Your task to perform on an android device: Compare the various aspects of Badminton Shoes BS 530 with other types of shoes 
Image 0: 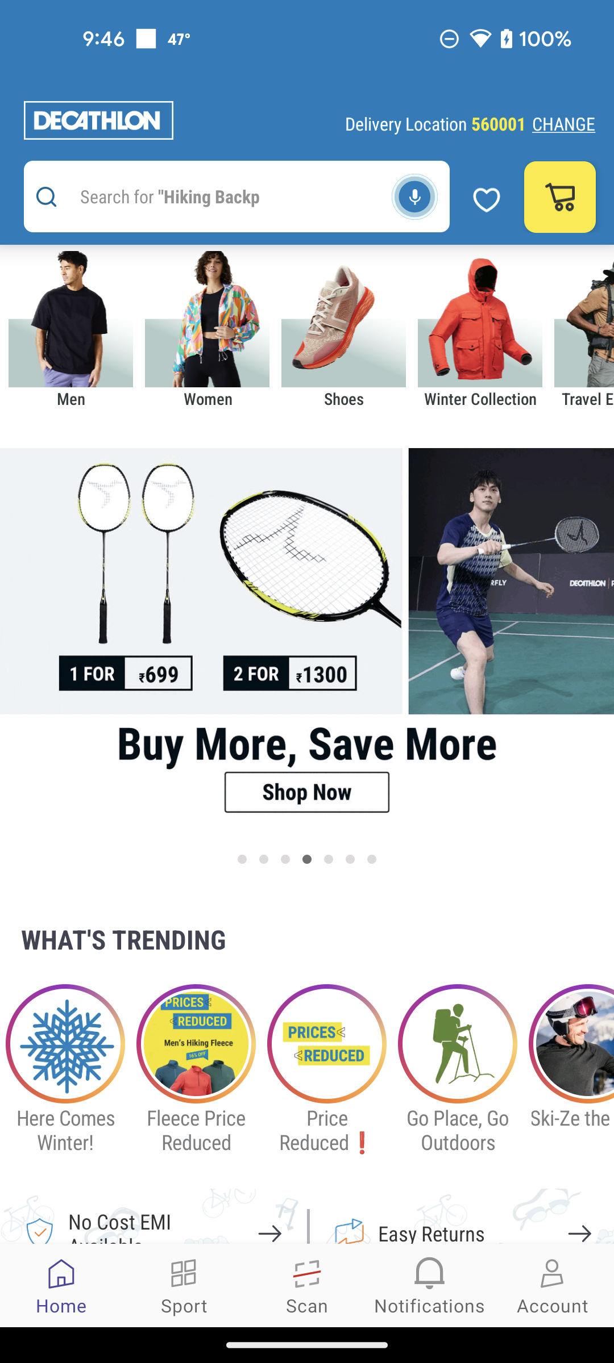
Compare the various aspects of Badminton Shoes BS 530 with other types of shoes 
Step 0: click (213, 196)
Image 1: 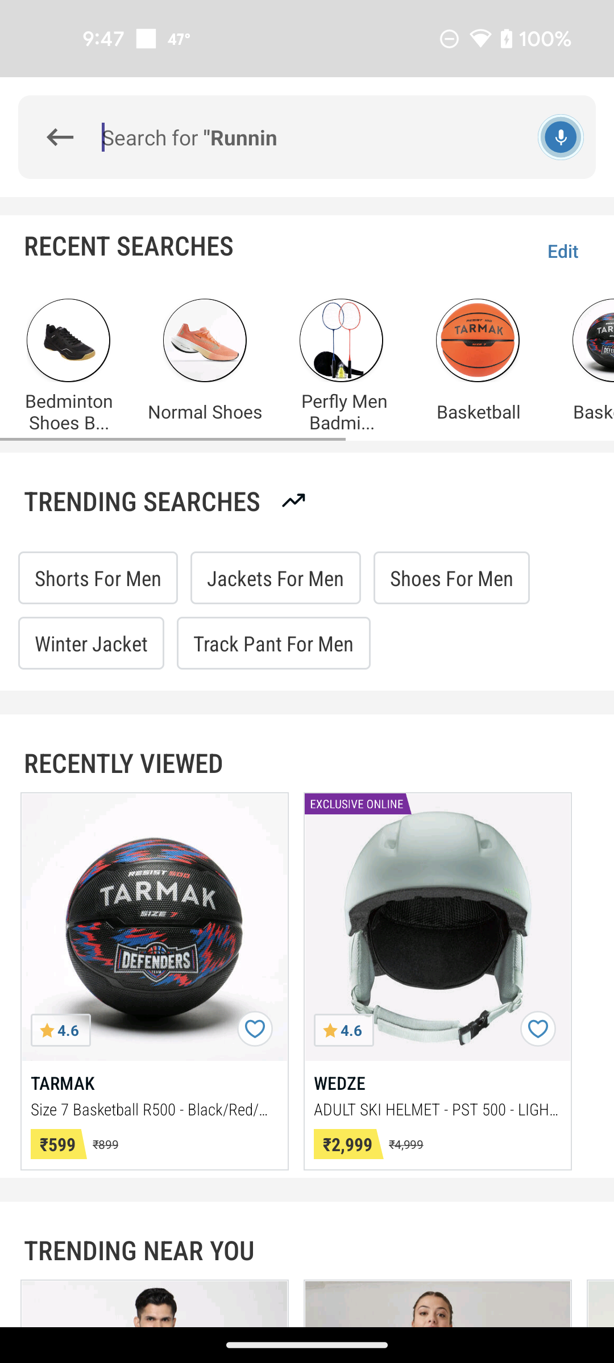
Search on the screen bar 
Step 1: type "Normal shoes"
Image 2: 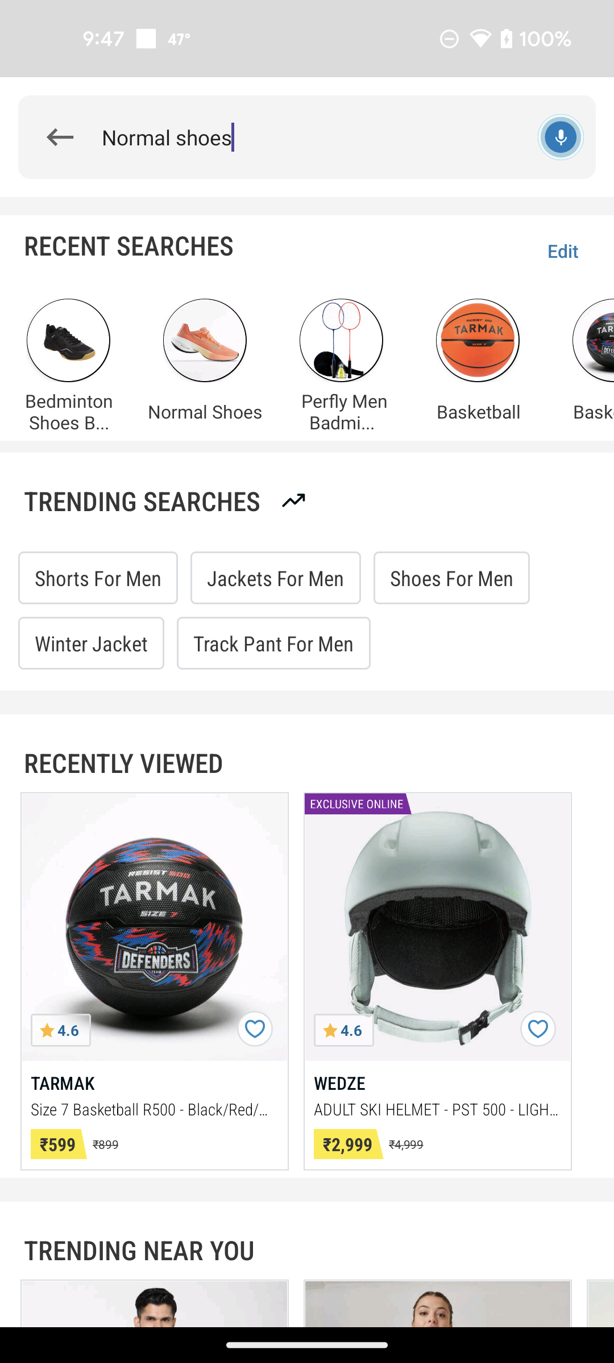
Search on the screen bar 
Step 2: type "Normal shoes"
Image 3: 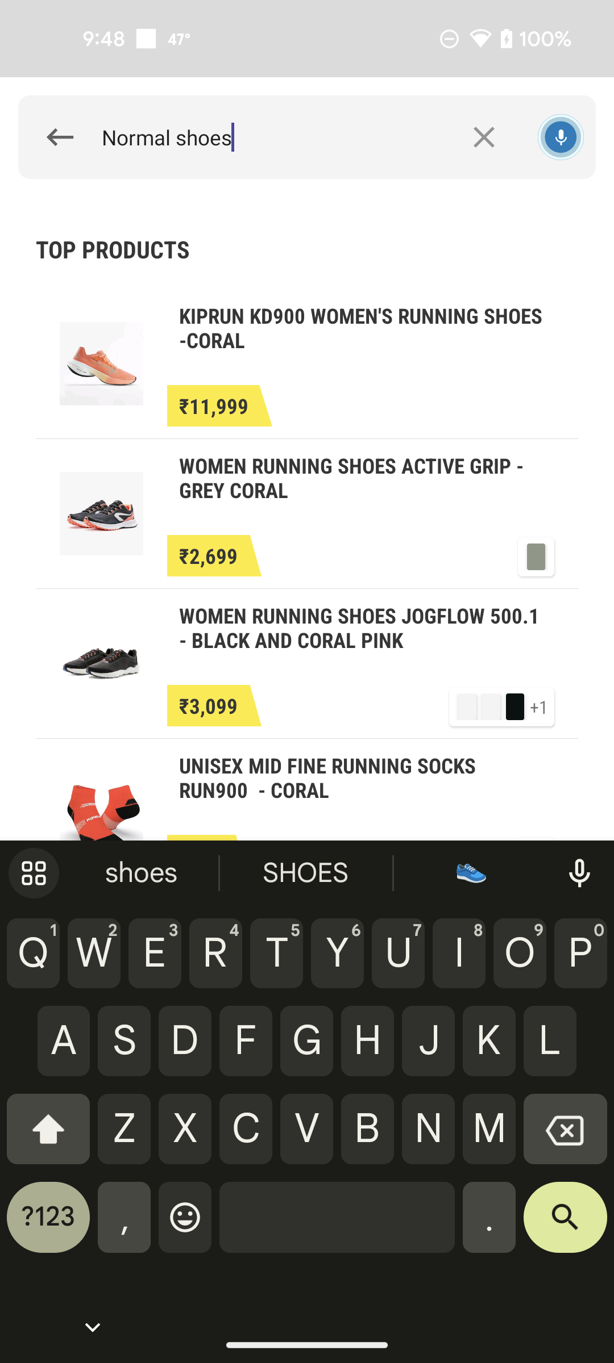
Search on the screen bar top of the bottom of right corner
Step 3: click (565, 1226)
Image 4: 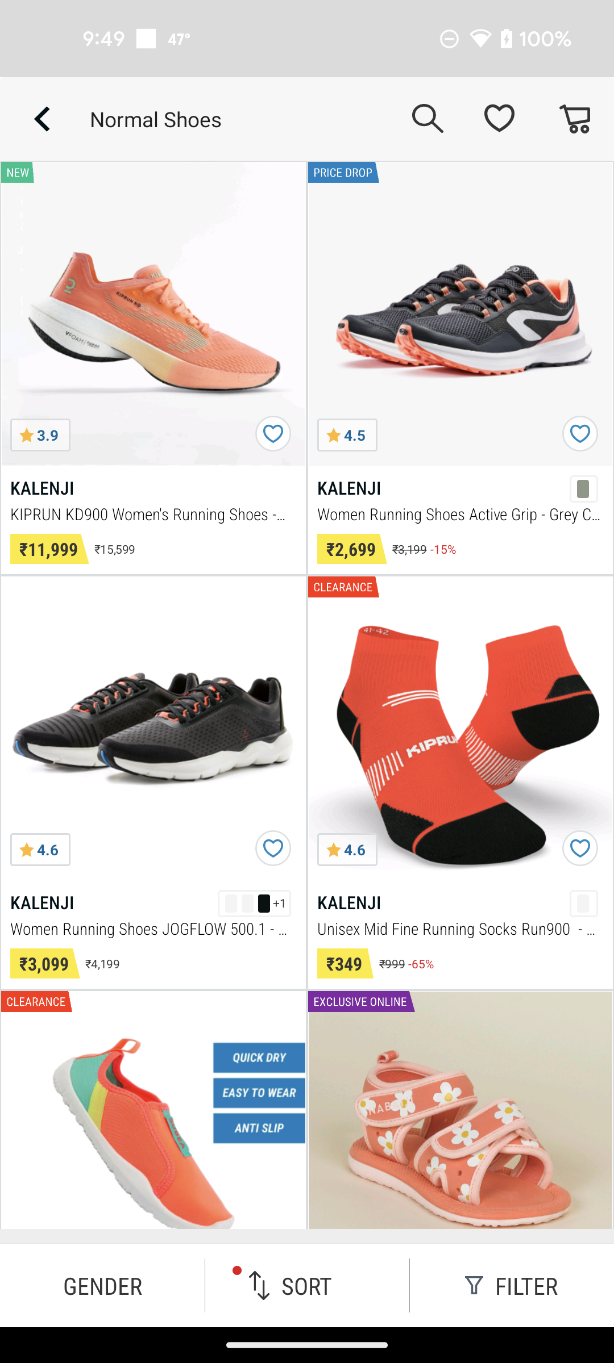
 Badminton Shoes BS 530 
Step 4: click (428, 119)
Image 5: 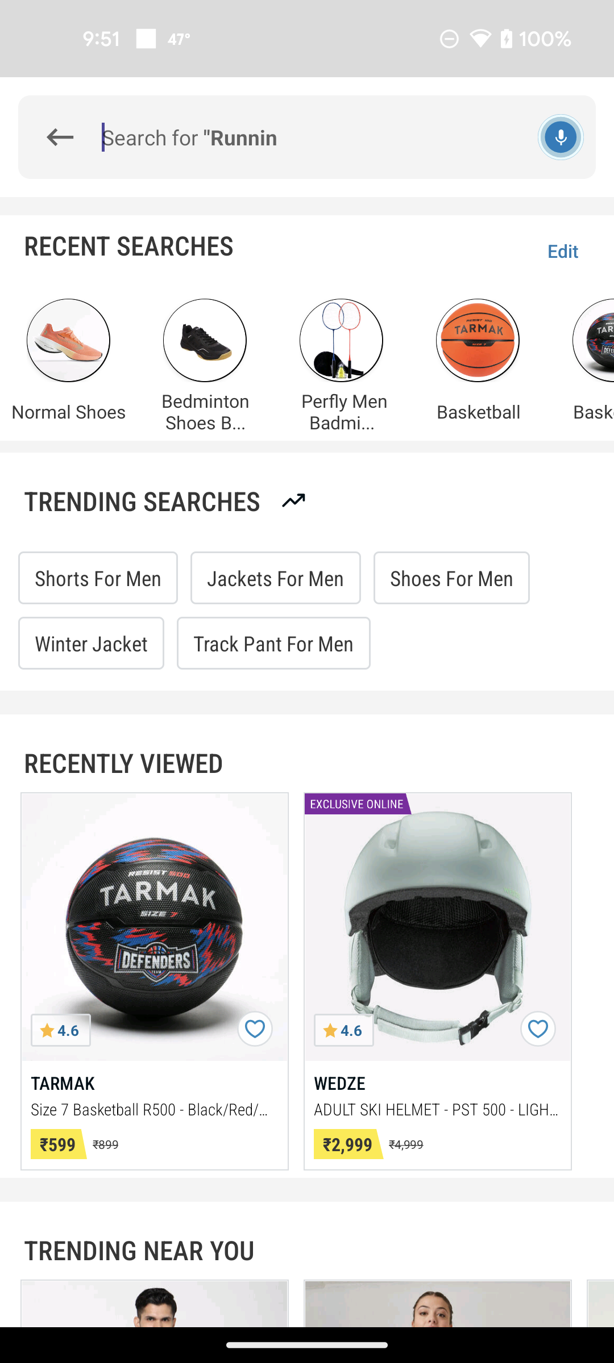
 Badminton Shoes BS 530
Step 5: type " Badminton Shoes BS 530"
Image 6: 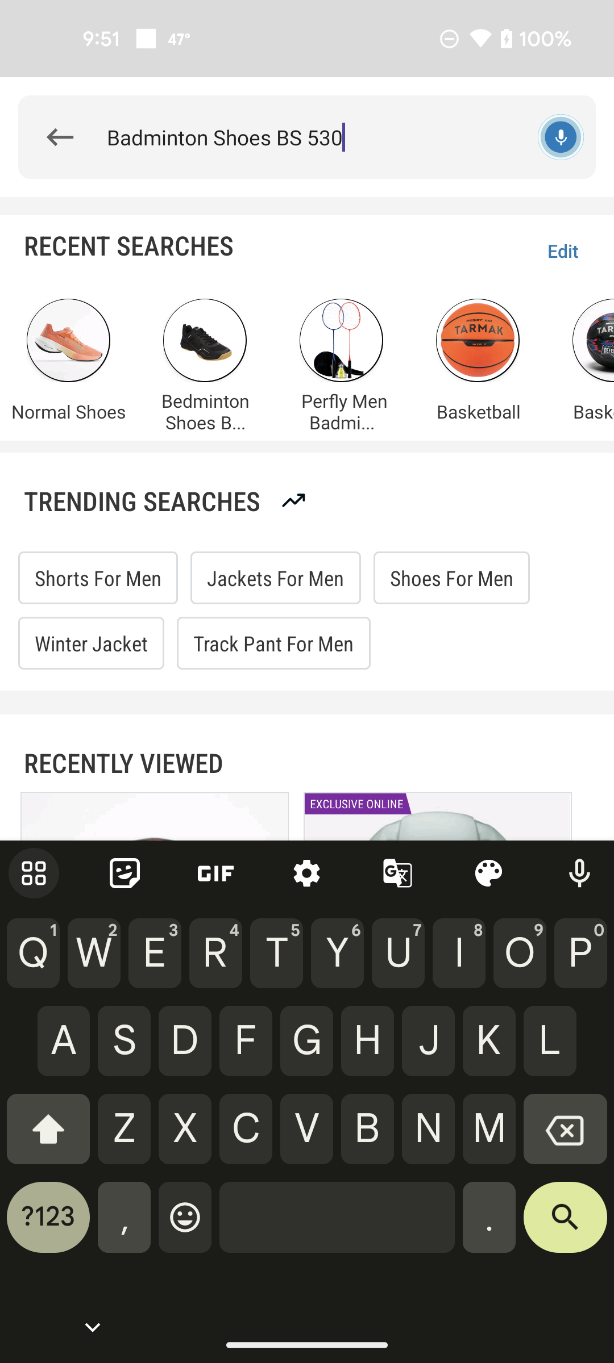
search on the screen bar top of the screen of right corner
Step 6: click (565, 1226)